Your task to perform on an android device: I want to Invite Maria to the "Annual Bash celebration" ,share the event Annual Bash celebration with Maria.rossi1993@gmail.com
Image 2: 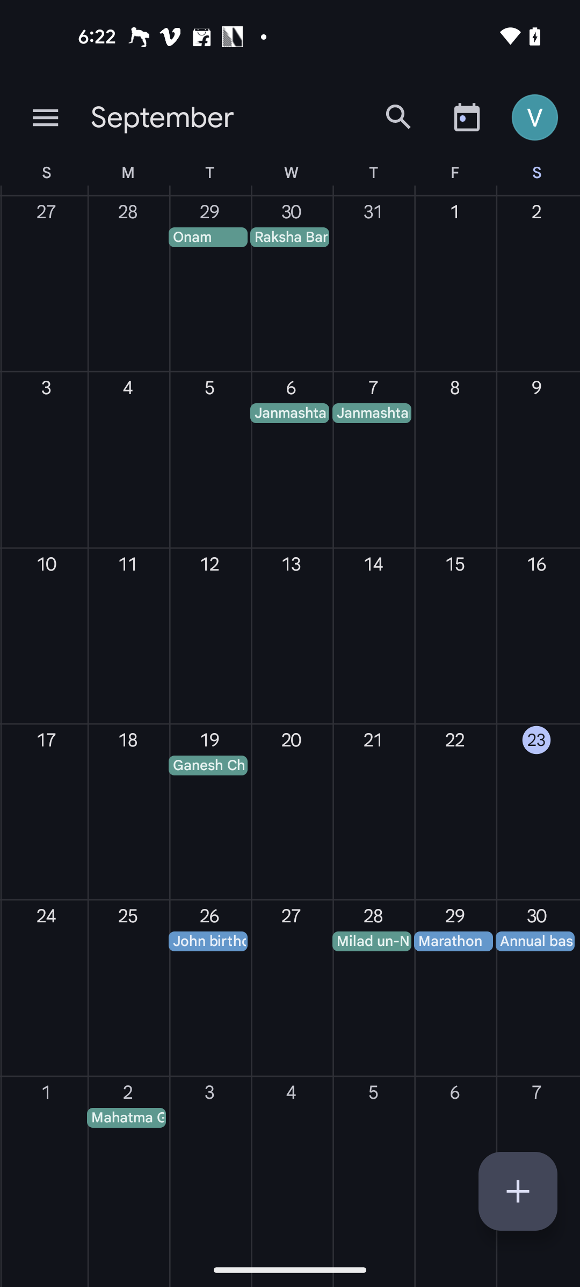
Click on the Annual Bash celebration event
Step 2: click (536, 988)
Image 3: 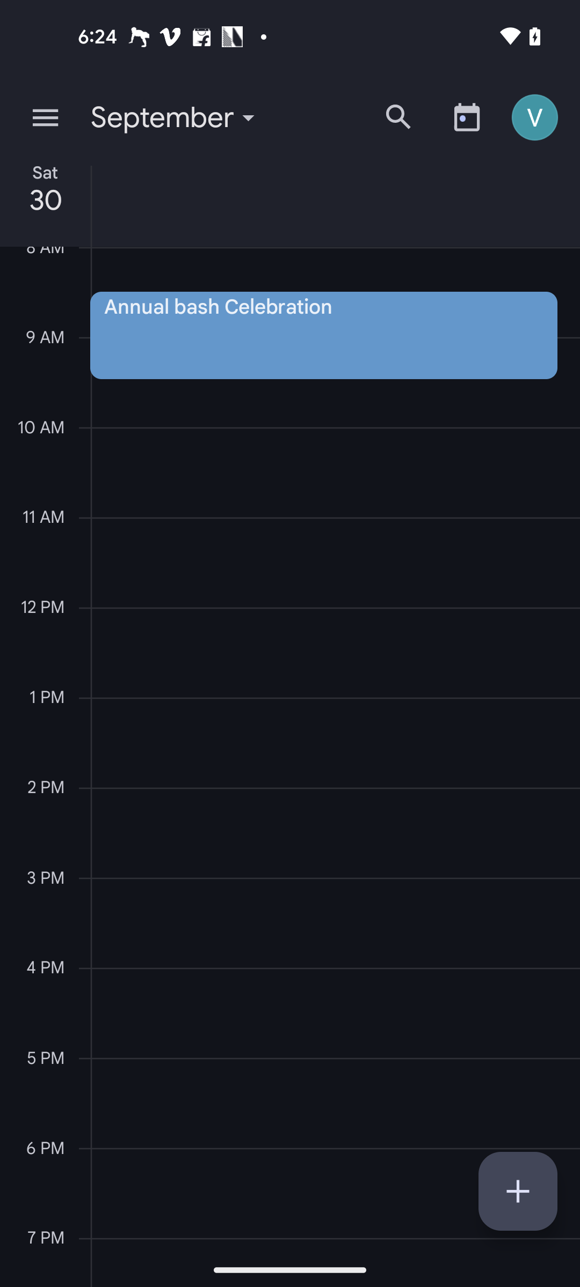
Open the Annual Bash celebration event
Step 3: click (324, 335)
Image 4: 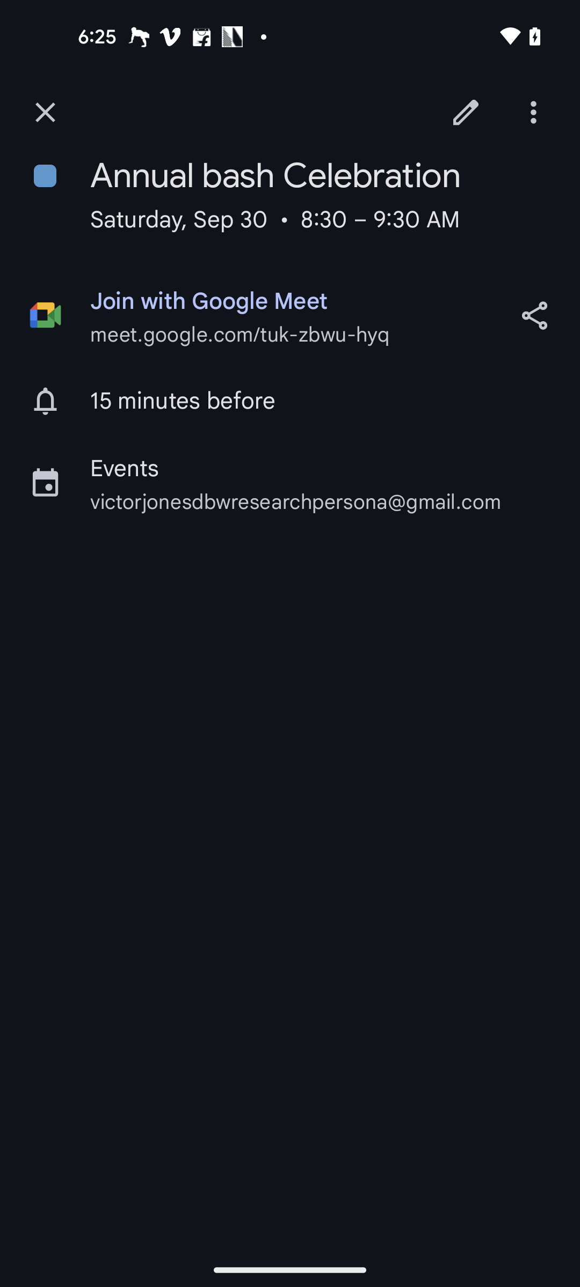
Click on the Share button
Step 4: click (534, 315)
Image 5: 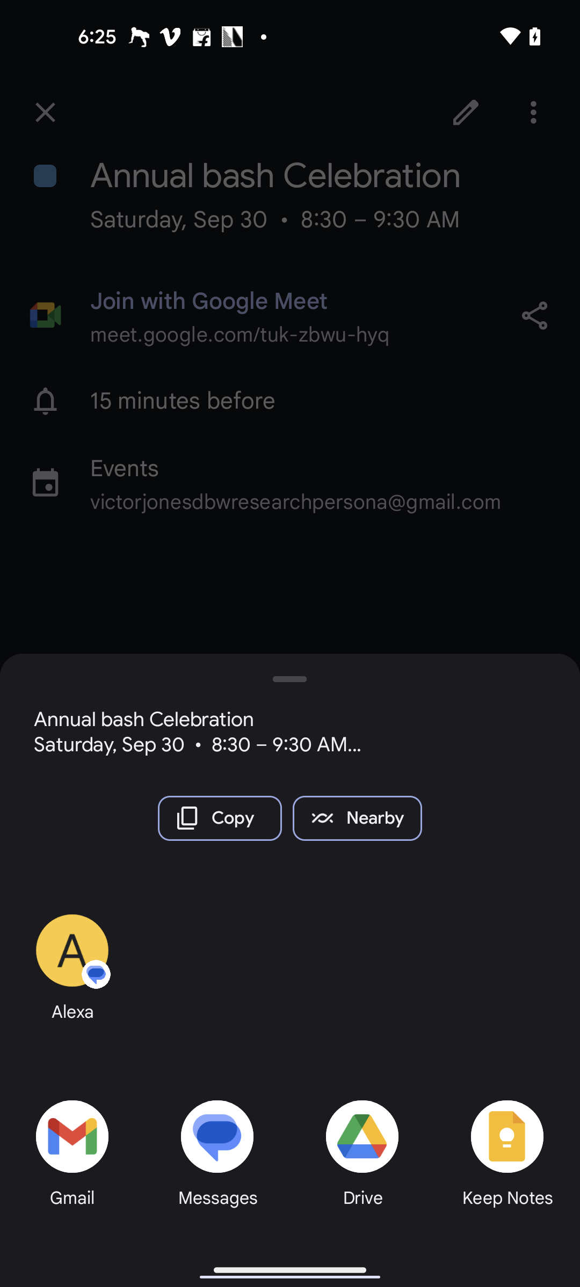
Select the Gmail for sharing the event
Step 5: click (66, 1134)
Image 6: 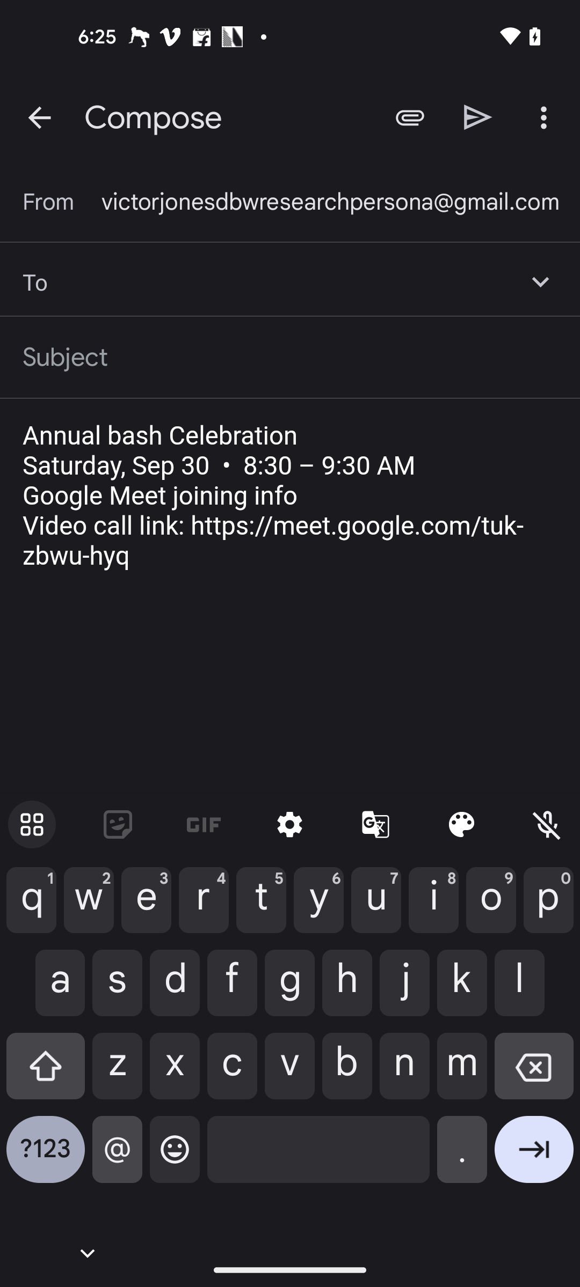
Enter the recipient mail id as Maria.rossi1993@gmail.com
Step 6: type "Maria.rossi1993@gmail.com"
Image 7: 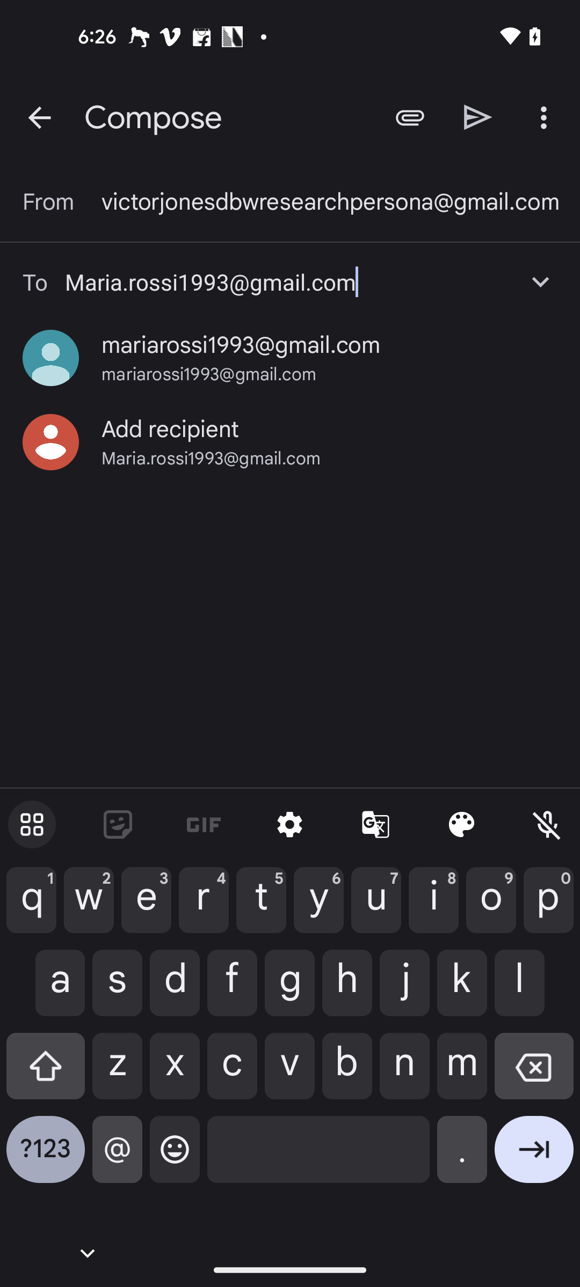
Click on the resulted mail id
Step 7: click (241, 345)
Image 8: 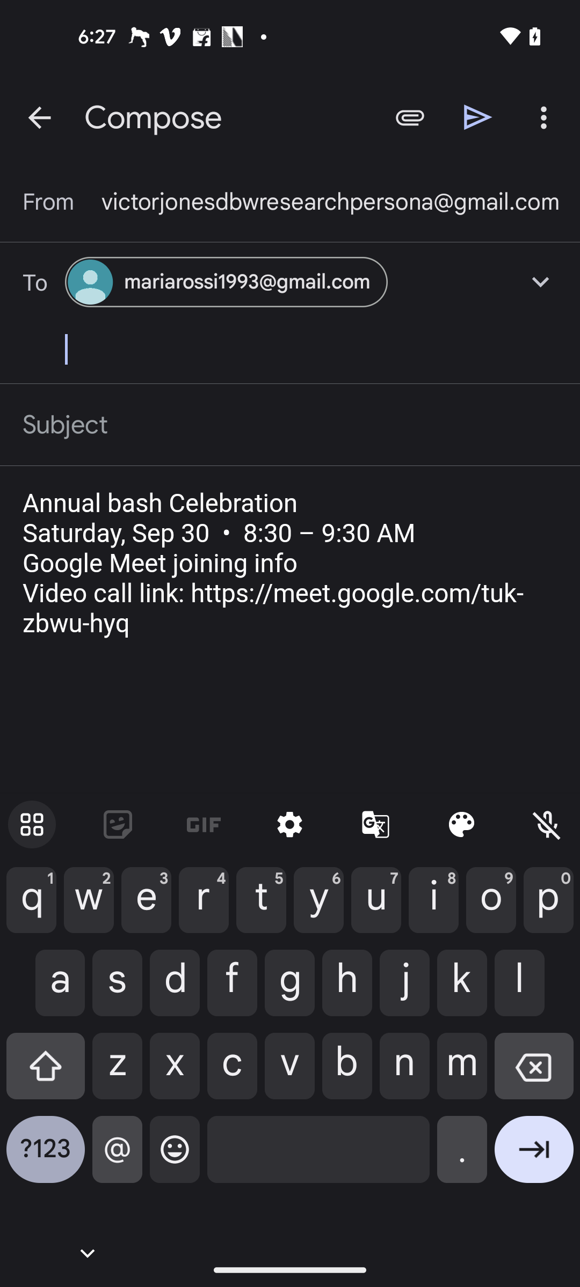
Click on the Send button
Step 8: click (478, 117)